Your task to perform on an android device: I want to compare exchange rates for Australia, New Zealand, and USD for my future trips. Compare the exchange rates among these countries on the Xe app.
Image 0: 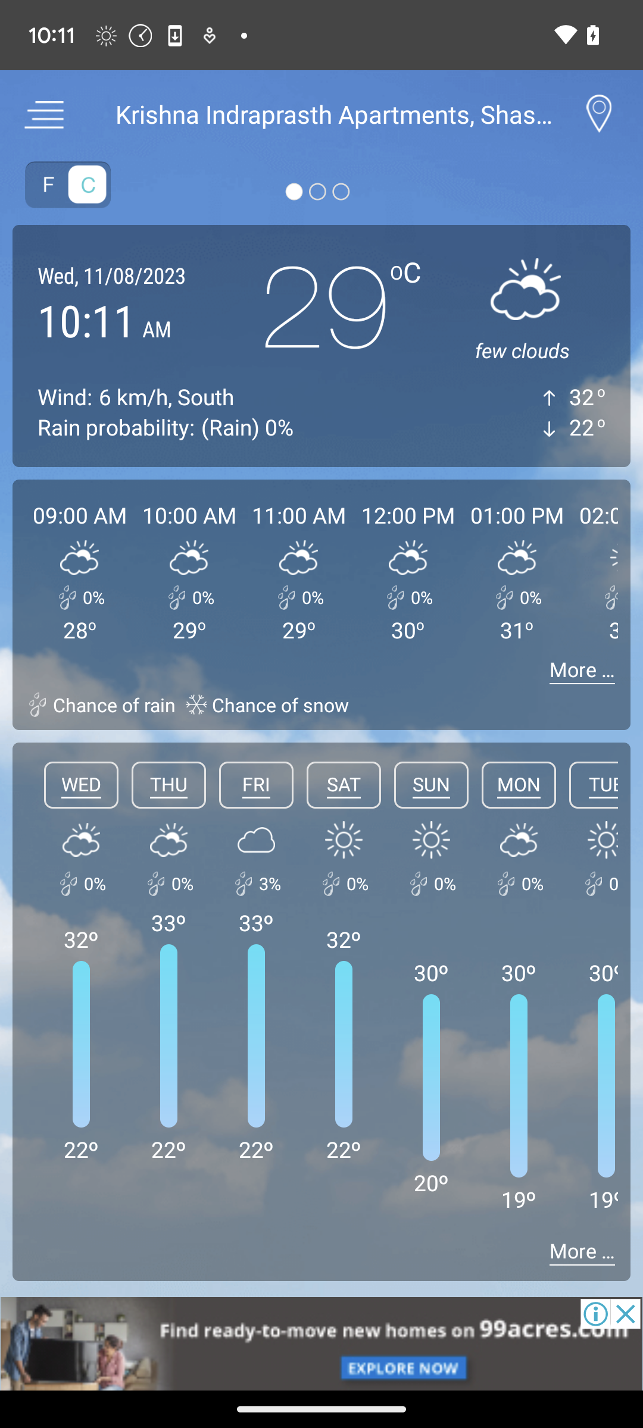
Open the Xe app.
Step 0: open app "Xe"
Image 1: 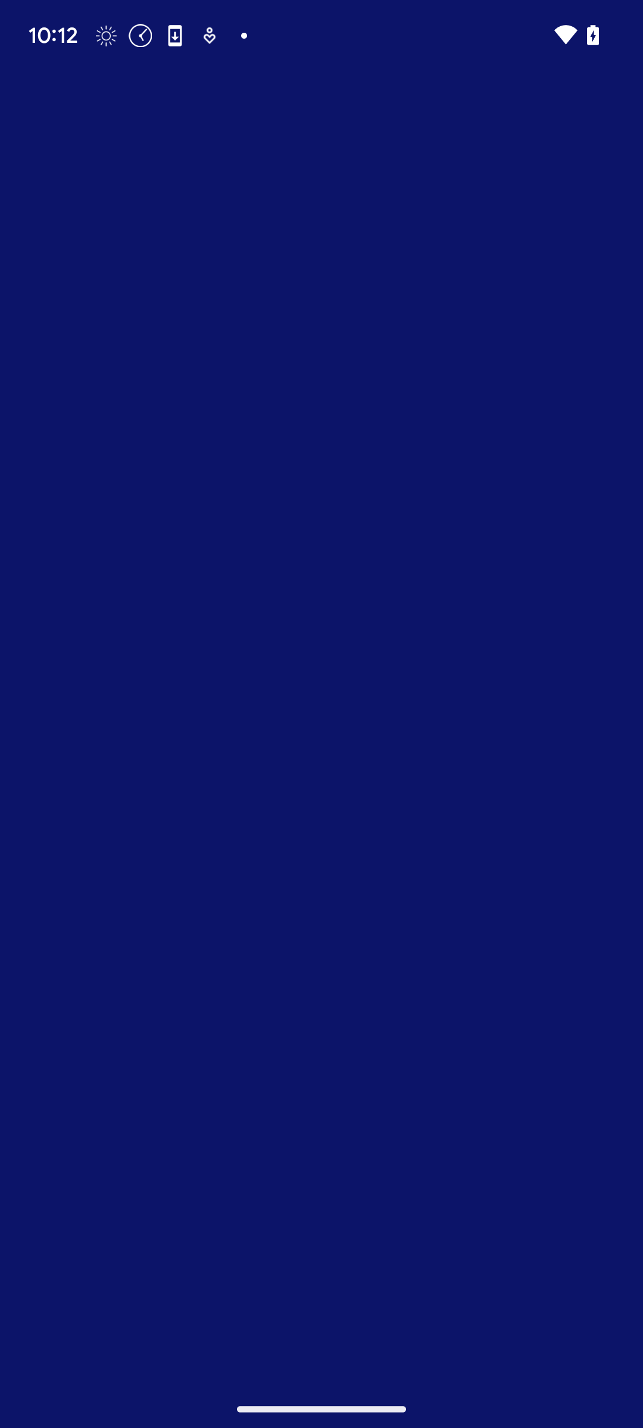
Open the Xe app.
Step 1: wait
Image 2: 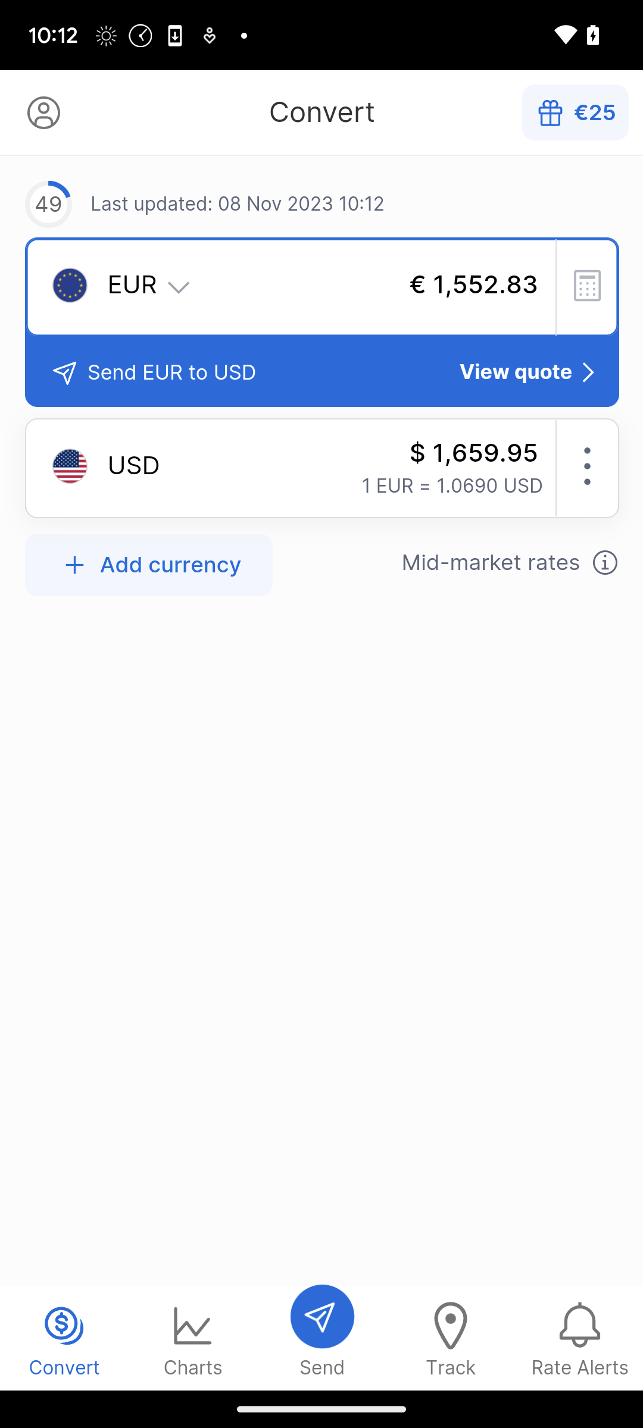
Click on the Add Currency button.
Step 2: click (321, 730)
Image 3: 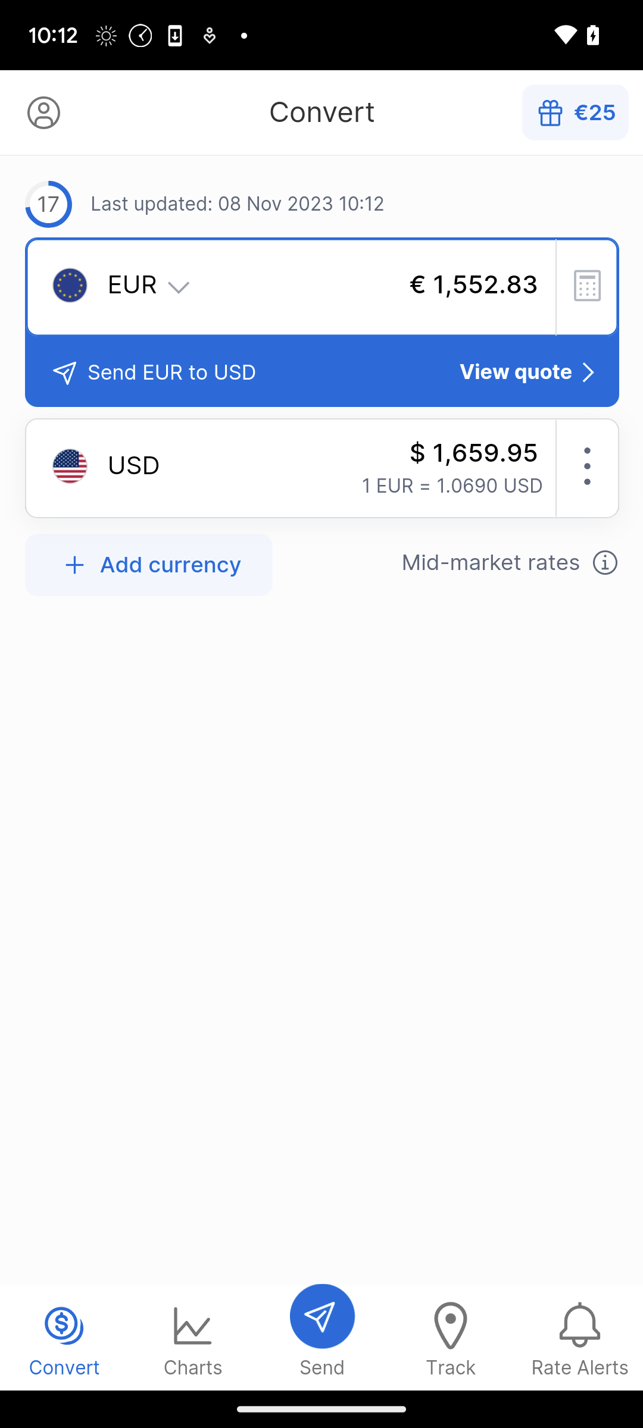
Click on the Add Currency button.
Step 3: click (149, 565)
Image 4: 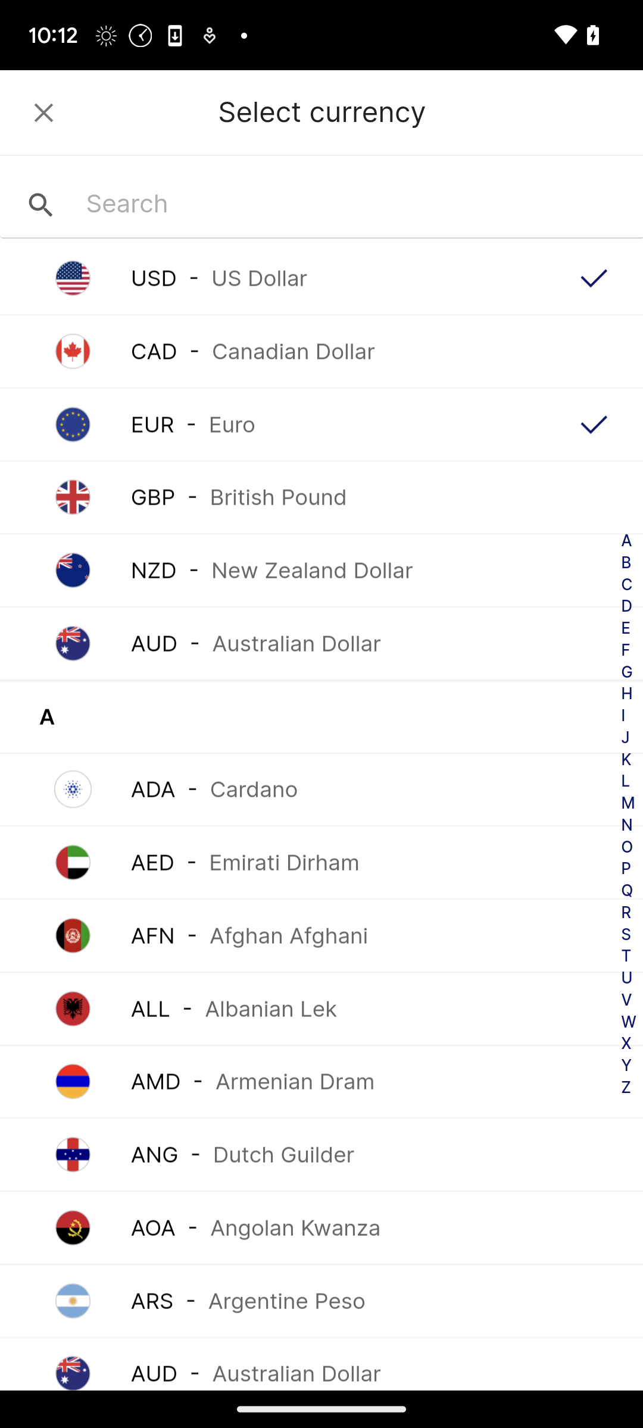
Now select the NZD option.
Step 4: click (321, 570)
Image 5: 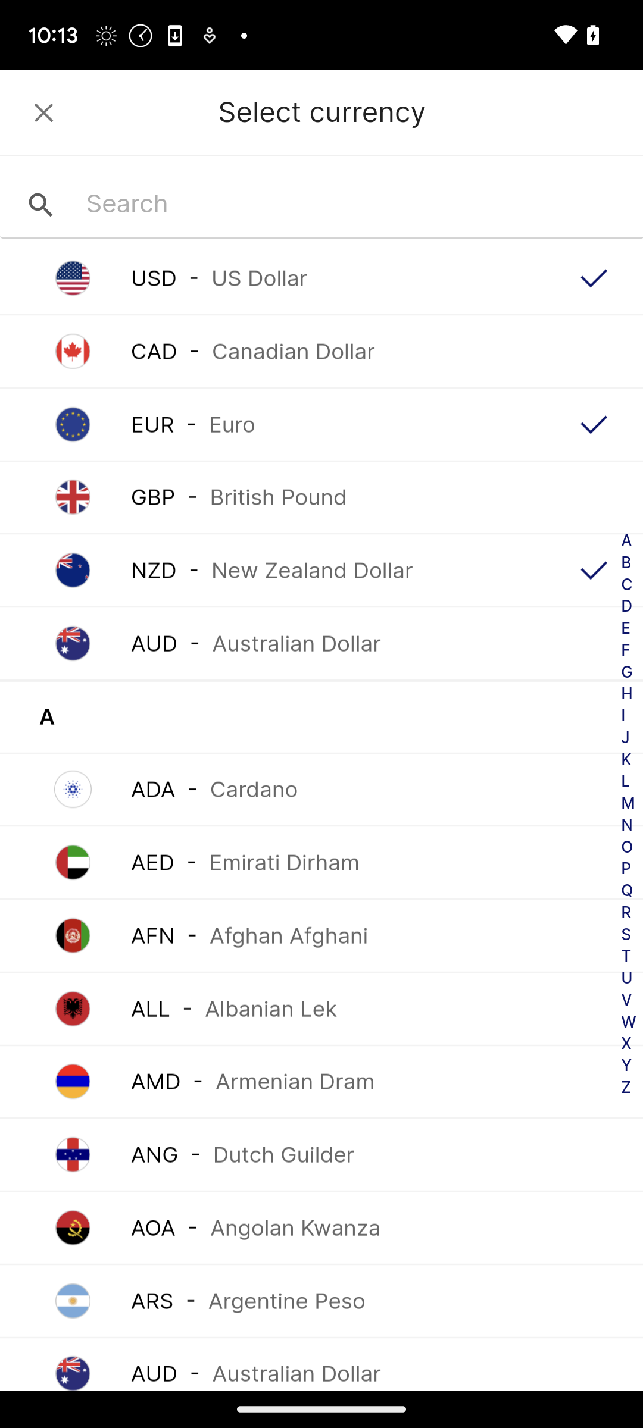
Click on the AUD option.
Step 5: click (321, 643)
Image 6: 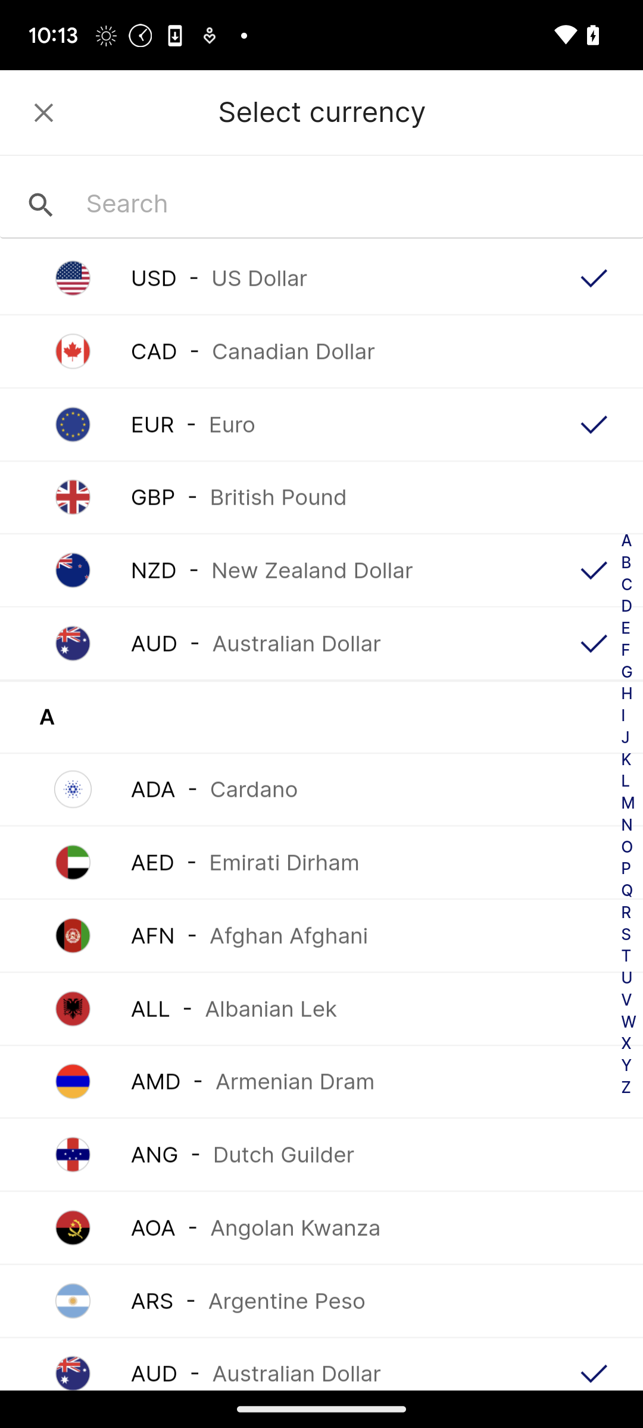
Click on the cross button at the top left.
Step 6: click (43, 112)